Your task to perform on an android device: In the Amazon app, I want to Add DotCom 9pcs Basic tool kit  to my wishlist because I need to fix some furniture.
Image 0: 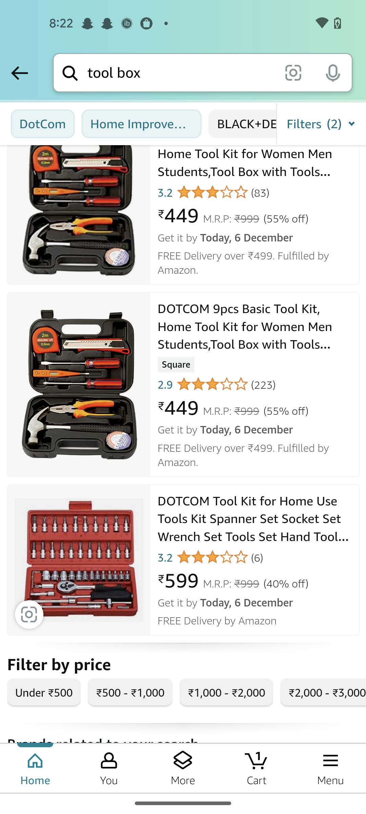
Click on the DotCom 9pcs Basic tool kit 
Step 0: click (260, 217)
Image 1: 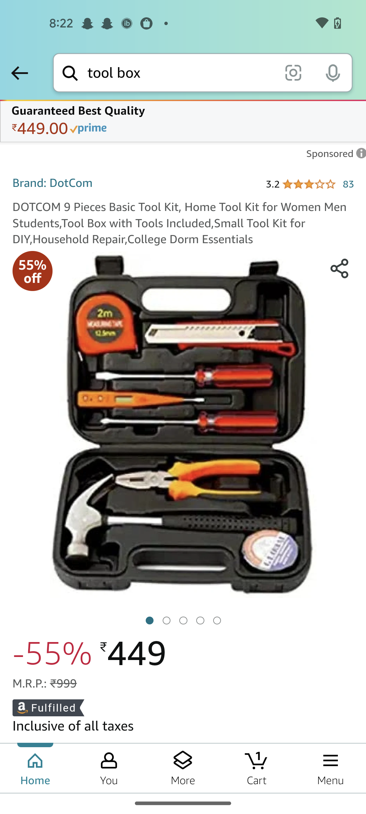
Click on the wishlist icon 
Step 1: wait
Image 2: 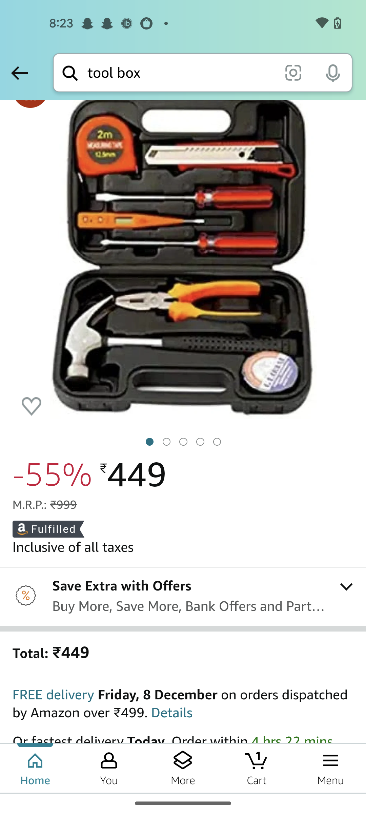
Click on the wishlist icon 
Step 2: click (32, 407)